Your task to perform on an android device: I had to postpone my plans to buy a new house due to other urgent matters. Save the property by adding it to my wishlist on the Trovit Homes app. 
Image 0: 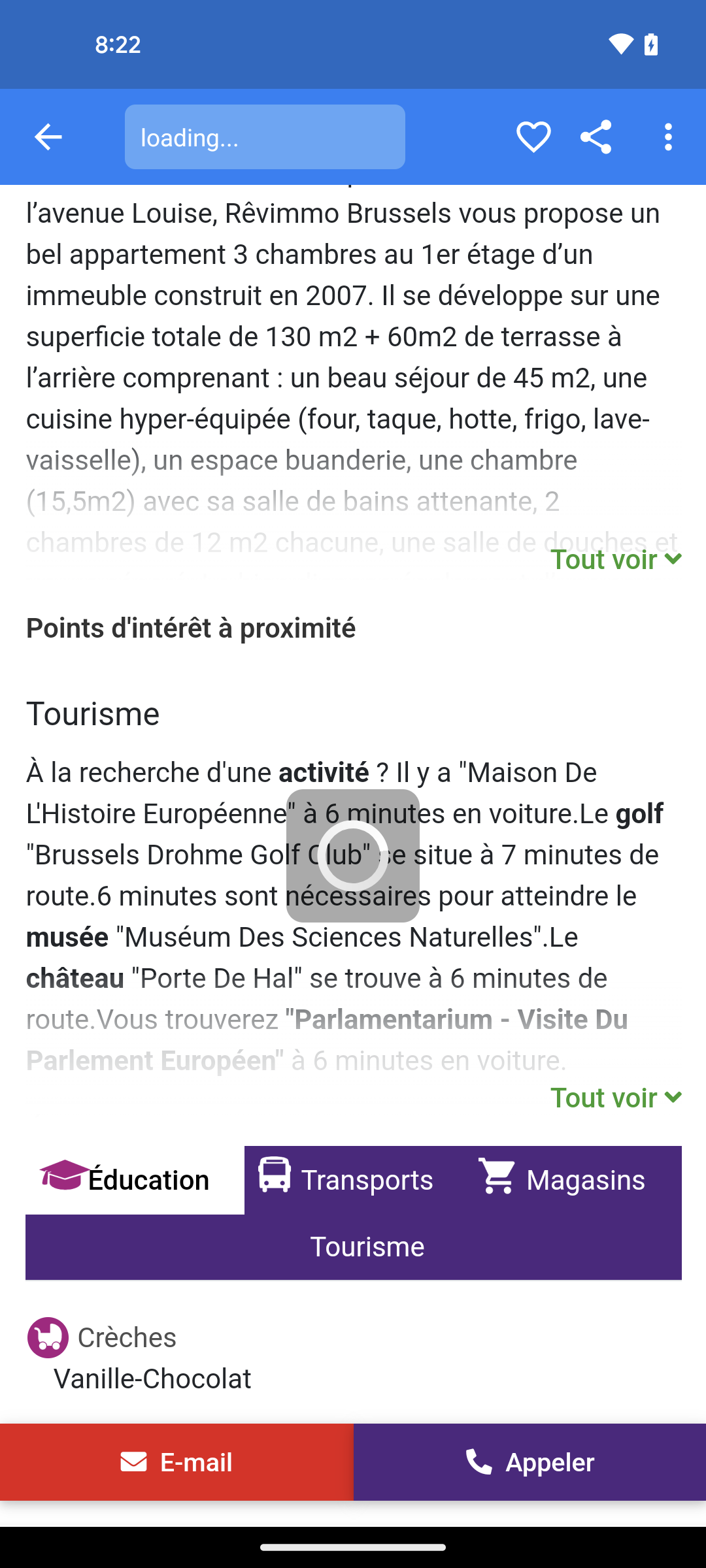
Tap on the heart icon at the top of the screen
Step 0: click (544, 137)
Image 1: 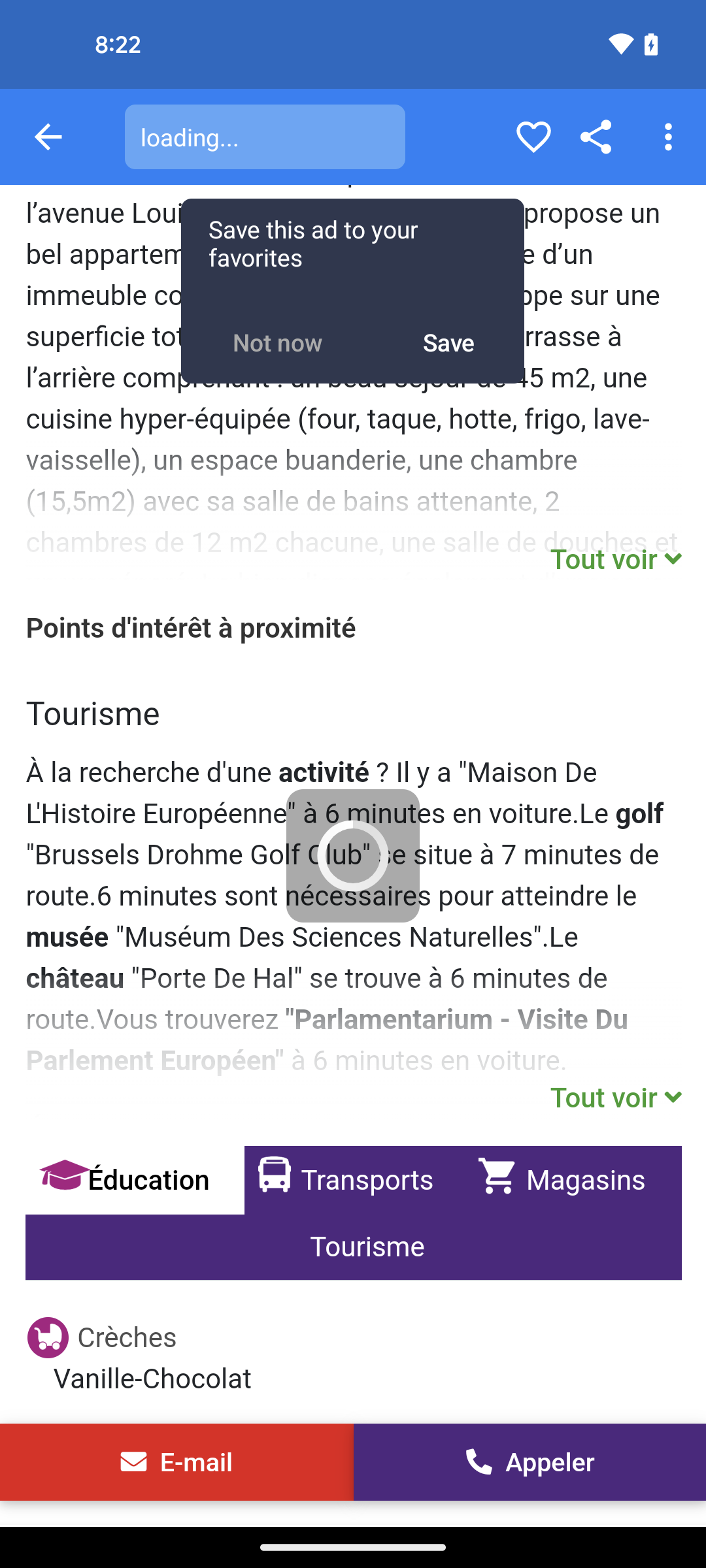
Tap on the save option
Step 1: click (448, 342)